Your task to perform on an android device: My wife tore my favorite blue shirt while washing the clothes, and now I want to buy a new navy blue shirt for me, so search for the navy blue shirt in L size in the Amazon app.
Image 0: 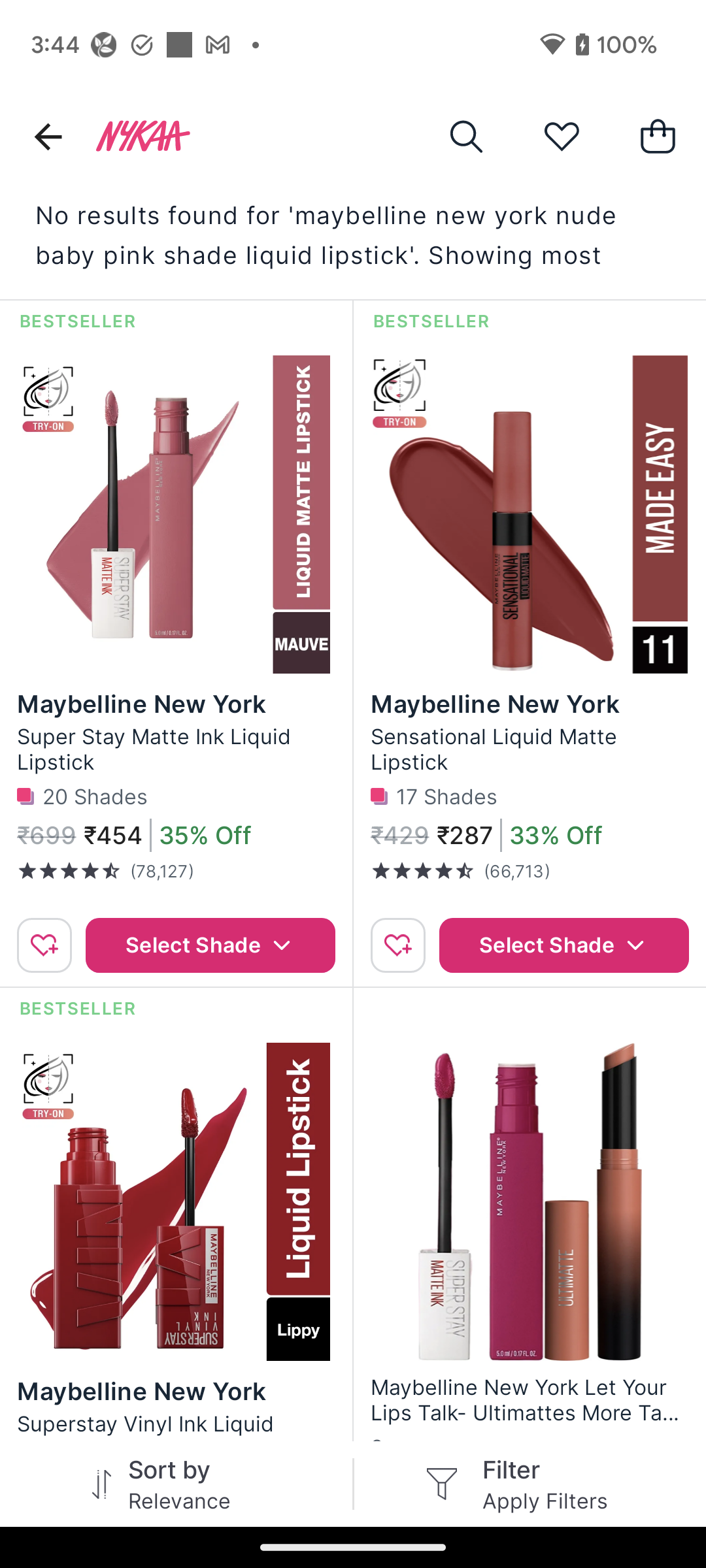
Open the Amazon app.
Step 0: open app "Amazon"
Image 1: 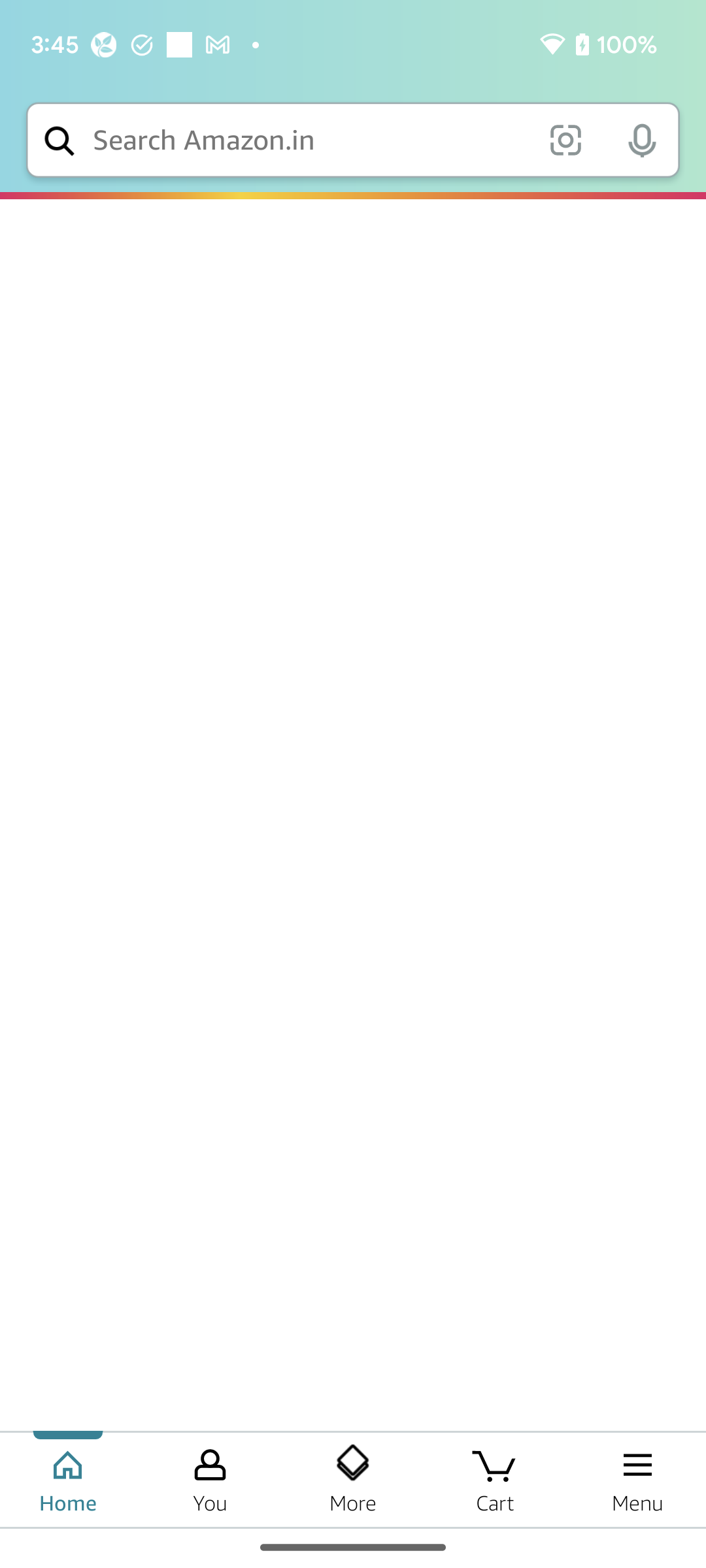
Open the Amazon app.
Step 1: wait
Image 2: 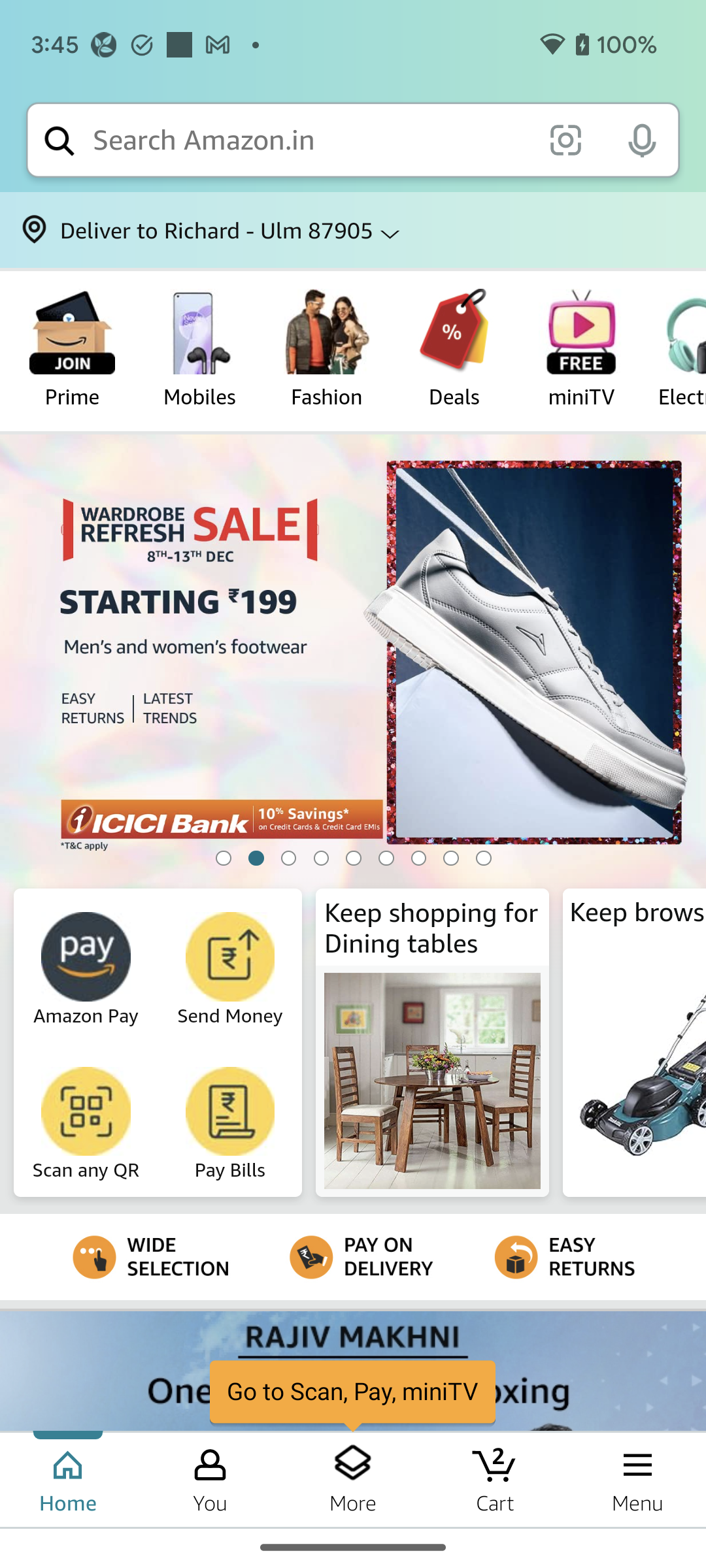
Click on the search bar at the top of the screen to search for the shirt.
Step 2: click (310, 140)
Image 3: 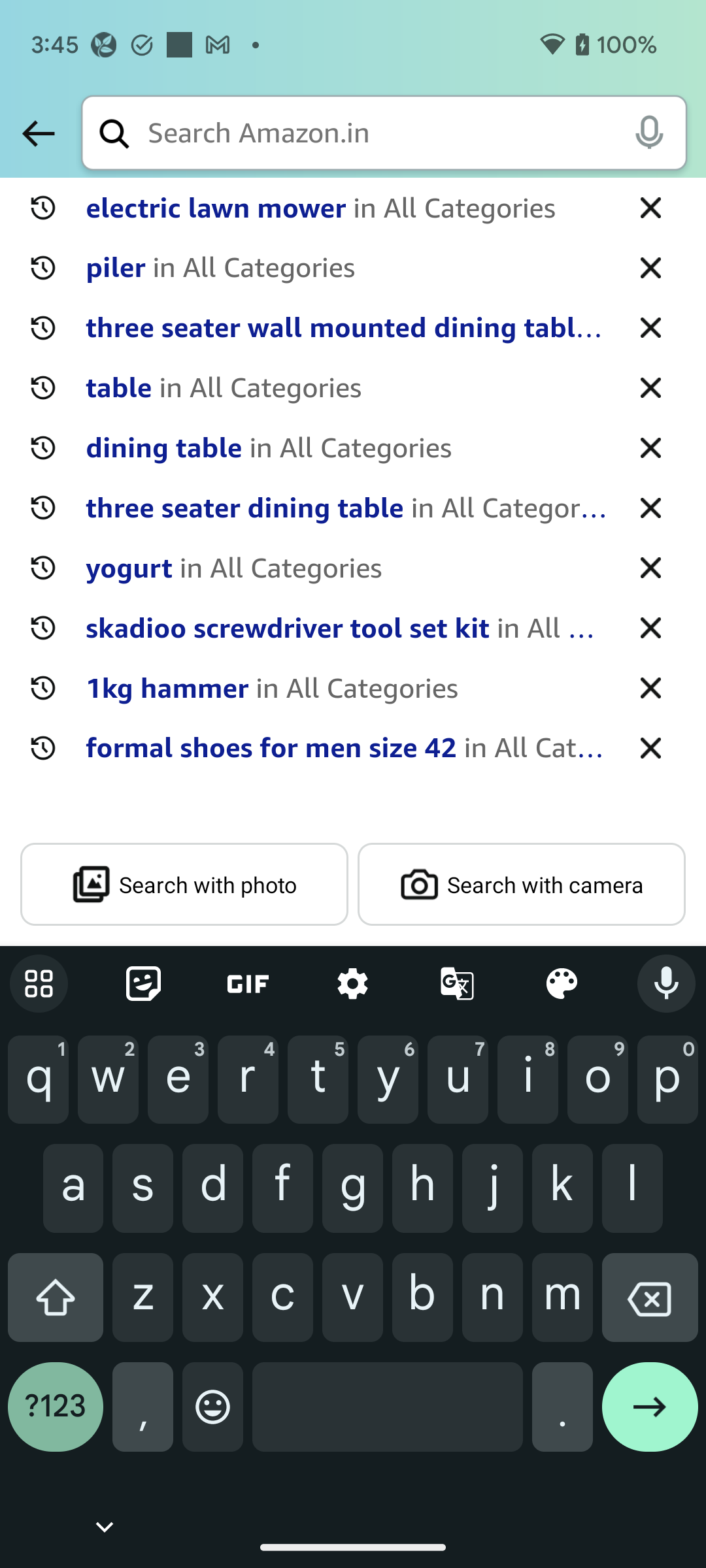
Type Navy Blue Shirt in the search bar to search for the shirt.
Step 3: type "Navy Blue Shirt"
Image 4: 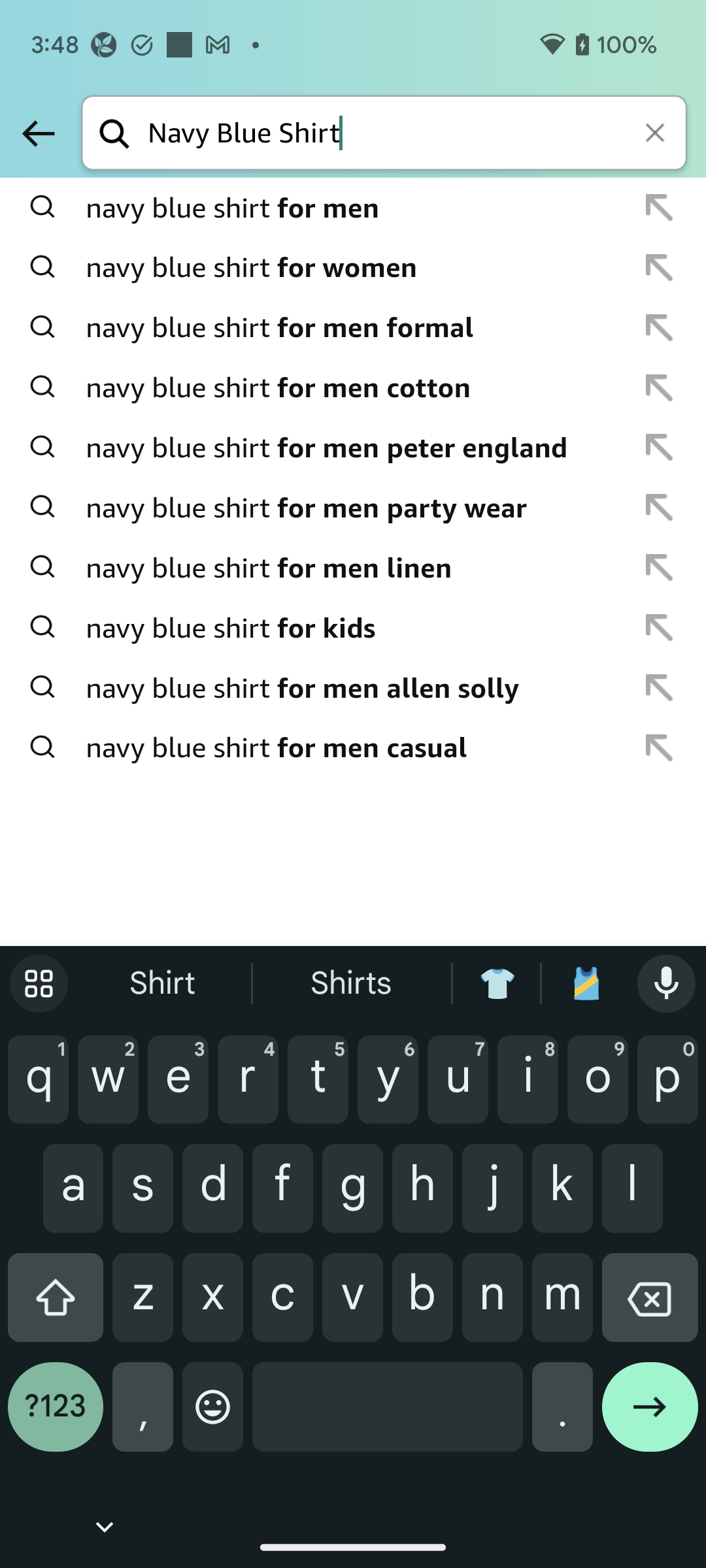
Click on the navy blue shirt for men option to view the search result.
Step 4: click (354, 208)
Image 5: 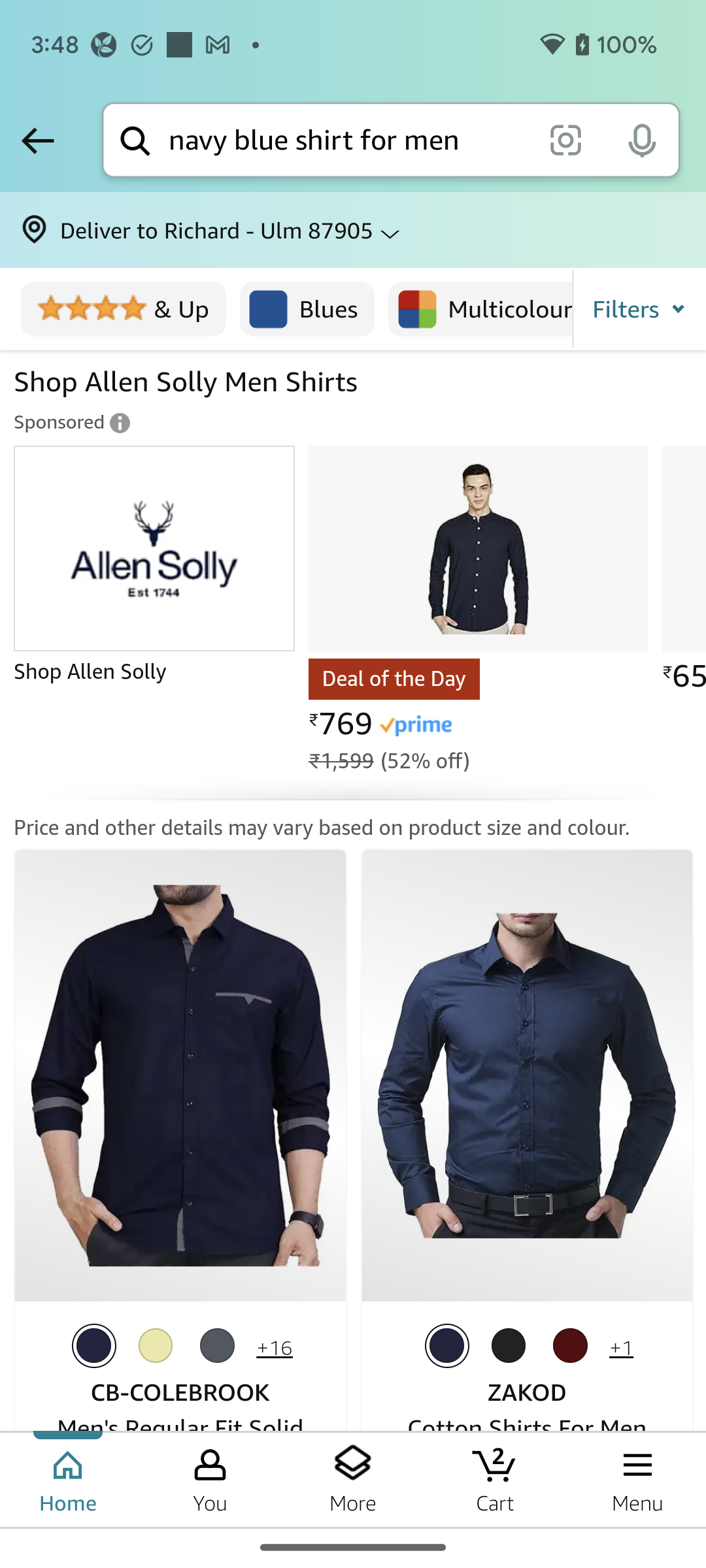
Scroll down to view more shirts.
Step 5: scroll down
Image 6: 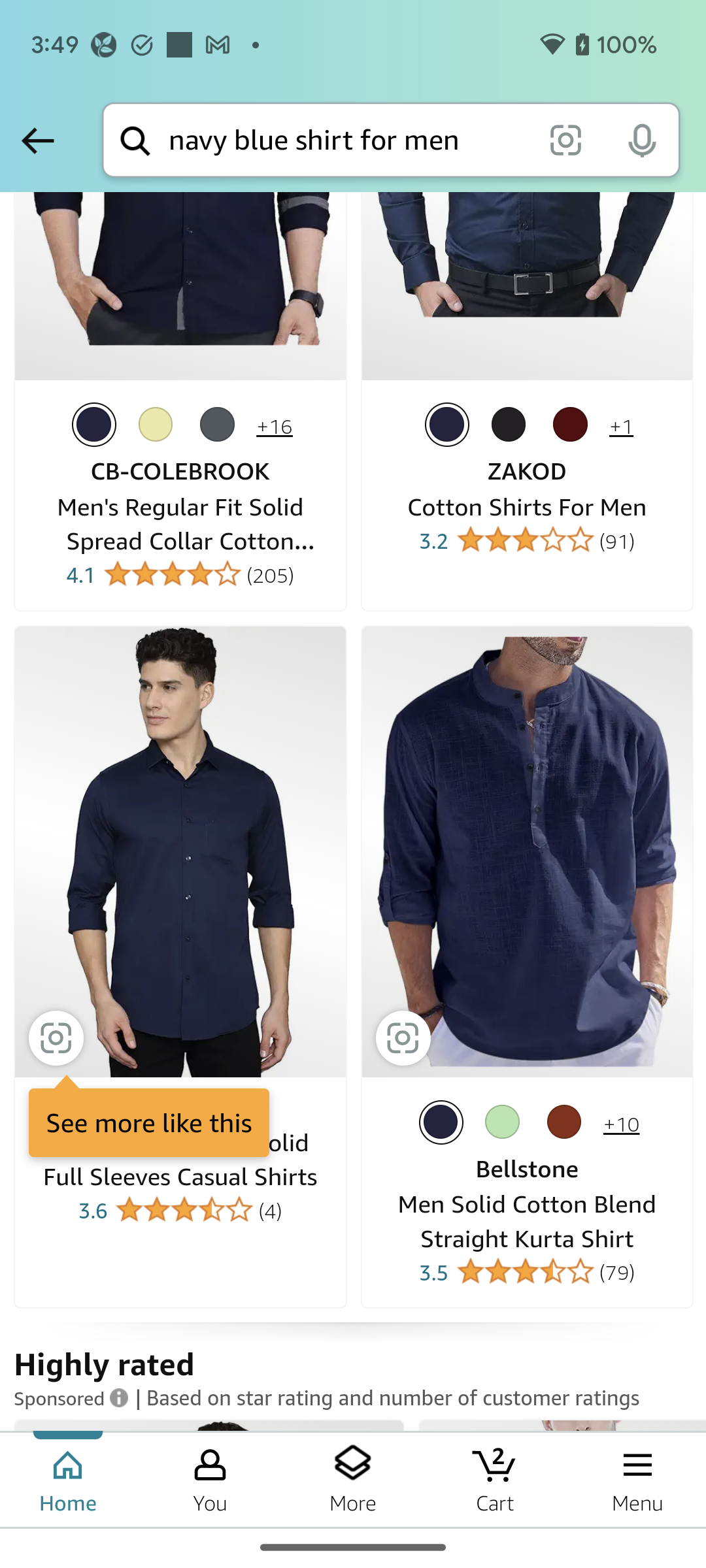
Scroll down to view more shirts.
Step 6: scroll down
Image 7: 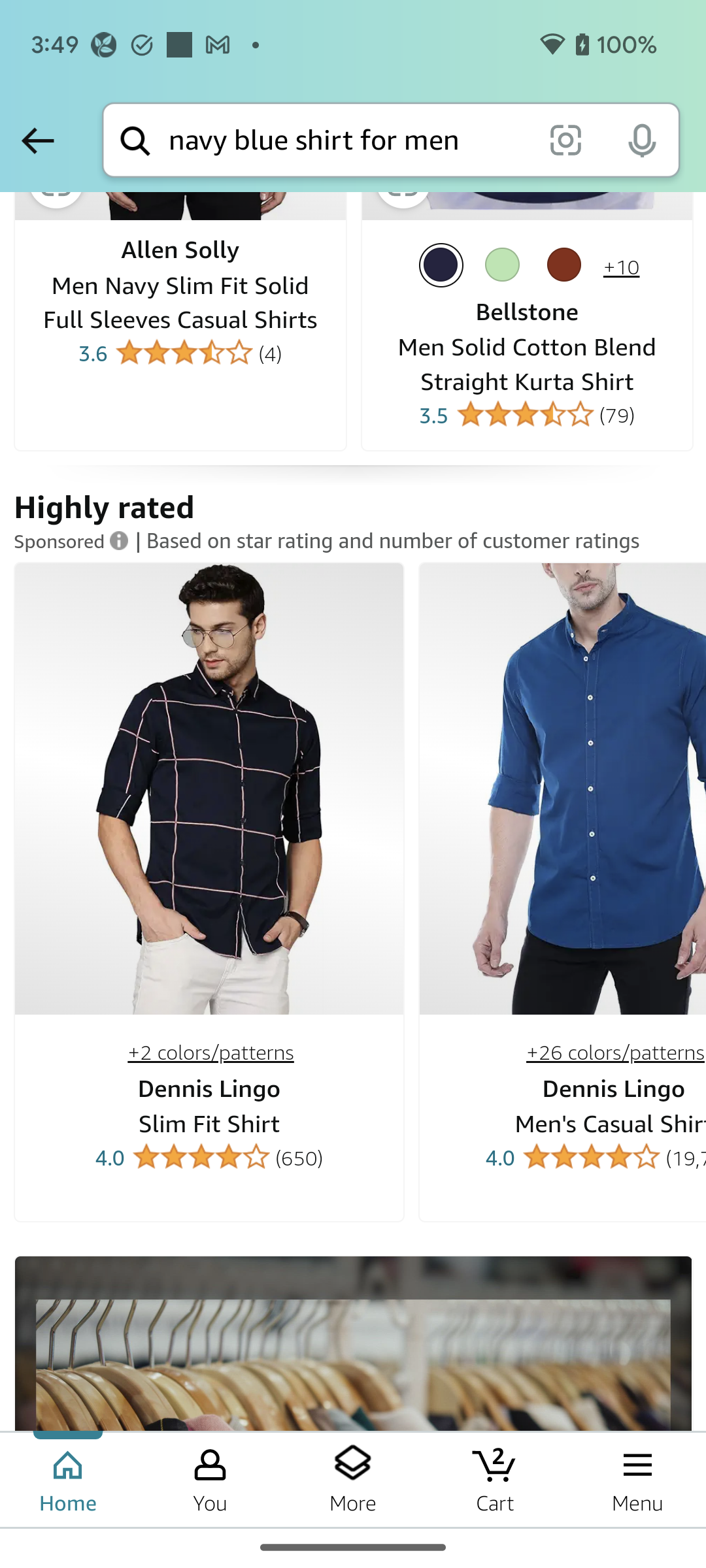
Scroll down to view more shirts.
Step 7: scroll down
Image 8: 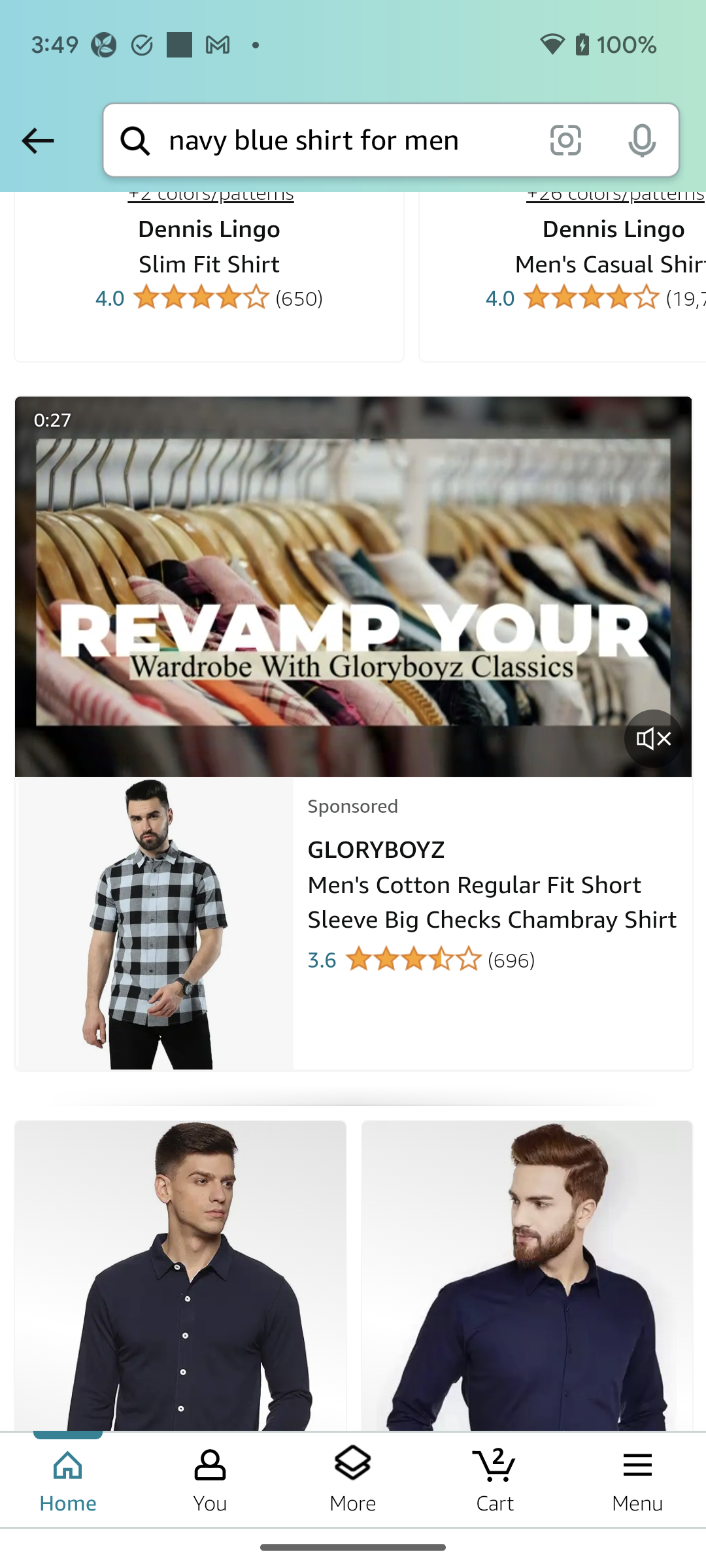
Scroll down to view more shirts.
Step 8: scroll down